Your task to perform on an android device: open the Khan Academy app and read textbooks.
Image 0: 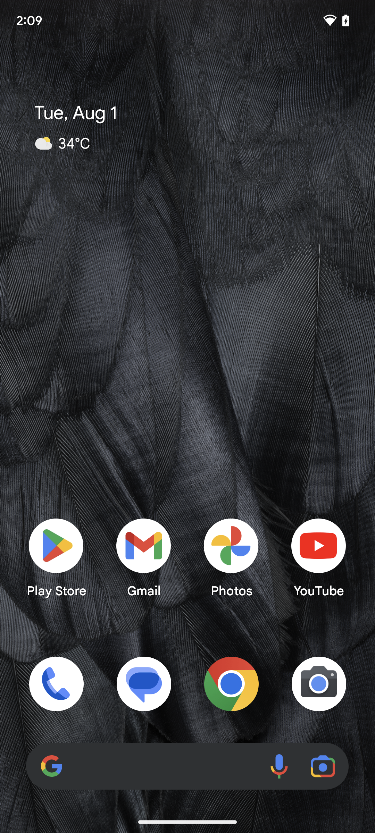
Open the Khan Academy app.
Step 0: open app "Khan Academy"
Image 1: 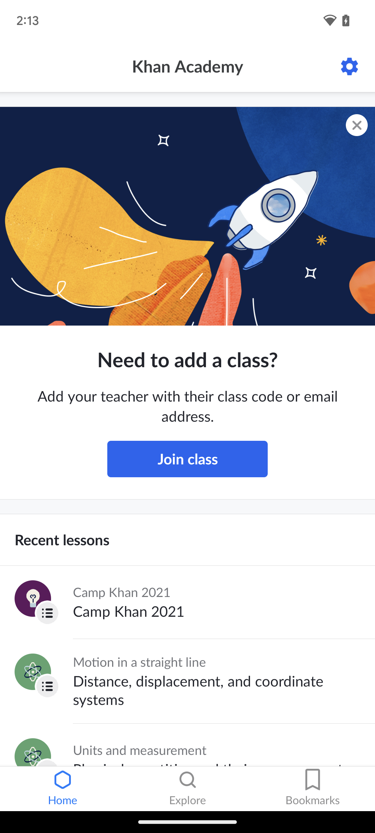
Scroll up to view courses.
Step 1: scroll down
Image 3: 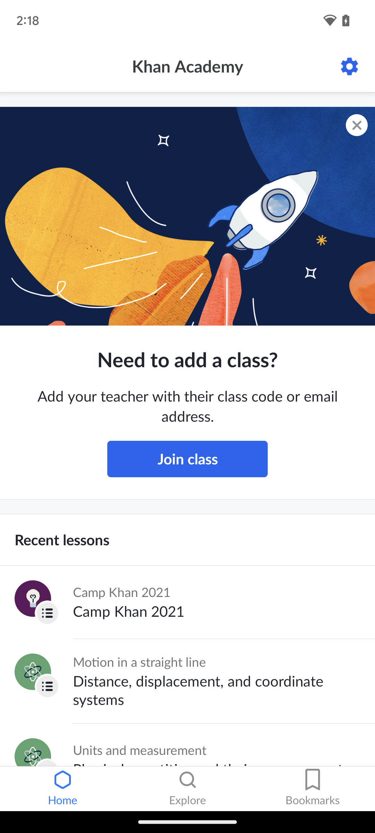
Scroll up to view courses.
Step 3: scroll down
Image 4: 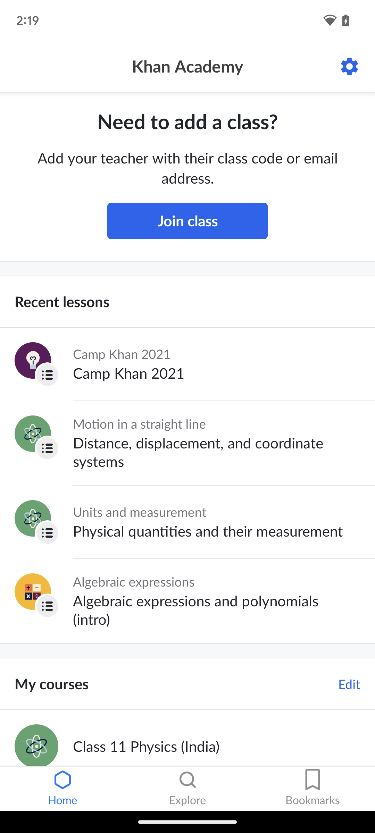
Tap on 11th grade physics.
Step 4: click (209, 746)
Image 5: 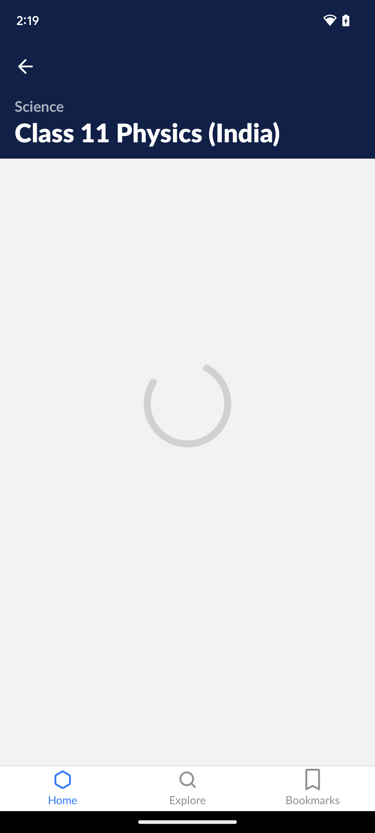
Tap on 11th grade physics.
Step 5: wait
Image 6: 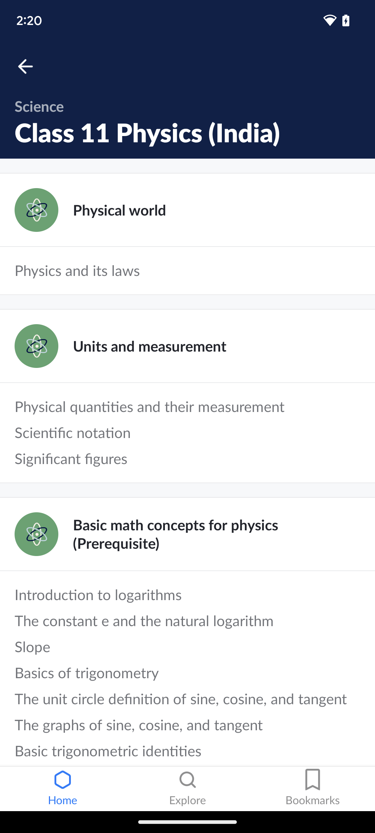
Tap on the unit and measurement.
Step 6: click (209, 346)
Image 7: 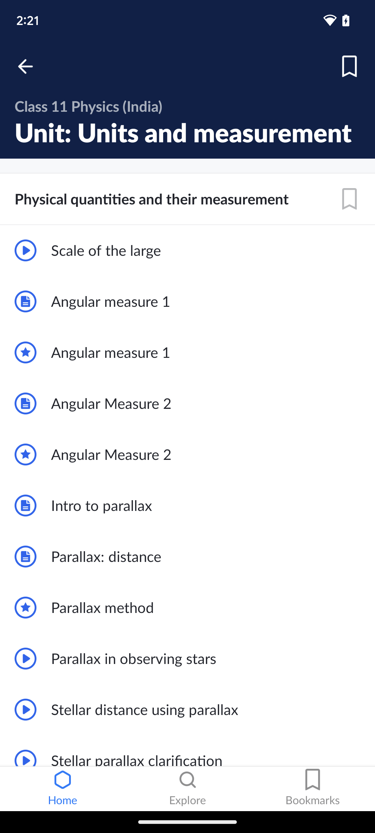
Click on intro to parallax.
Step 7: click (206, 505)